Your task to perform on an android device: My friend's wedding is taking place in the coming days. Use the Amazon app to do a formal shoe search.
Image 0: 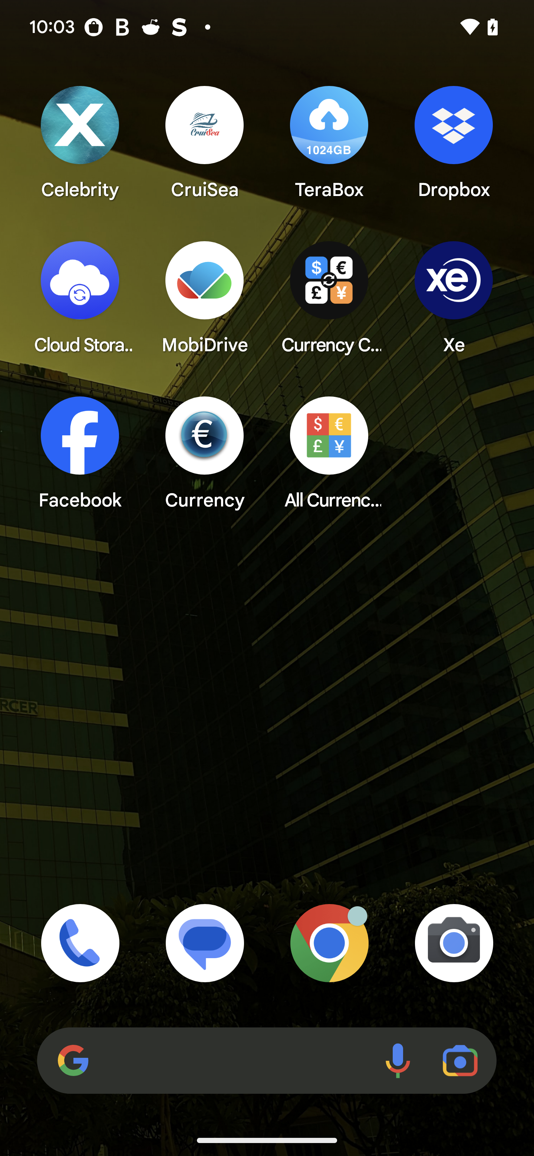
open Amazon app
Step 0: open app "Amazon"
Image 1: 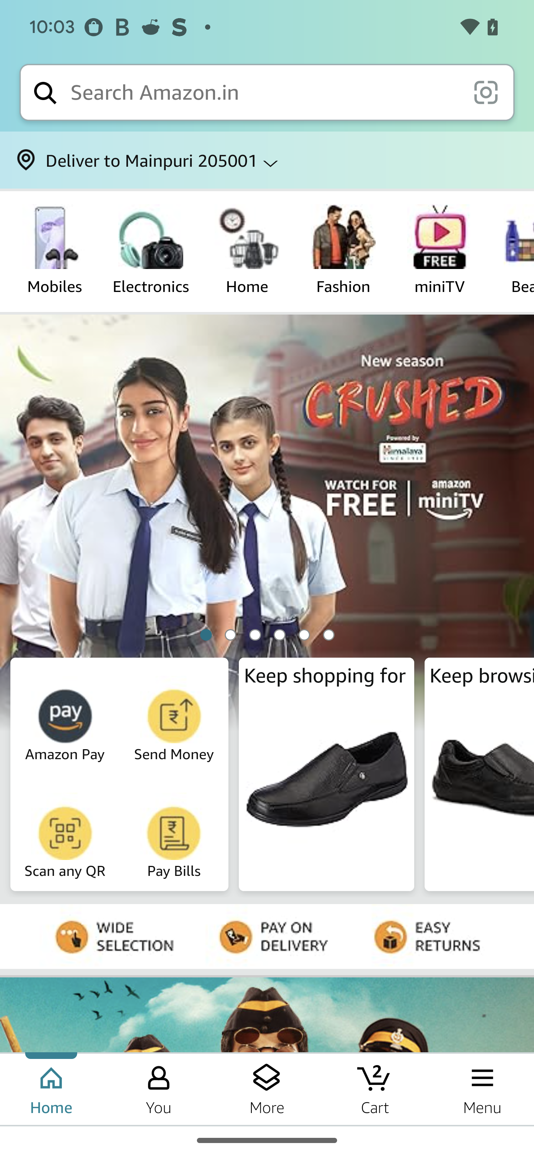
Click on the search bar 
Step 1: click (264, 92)
Image 2: 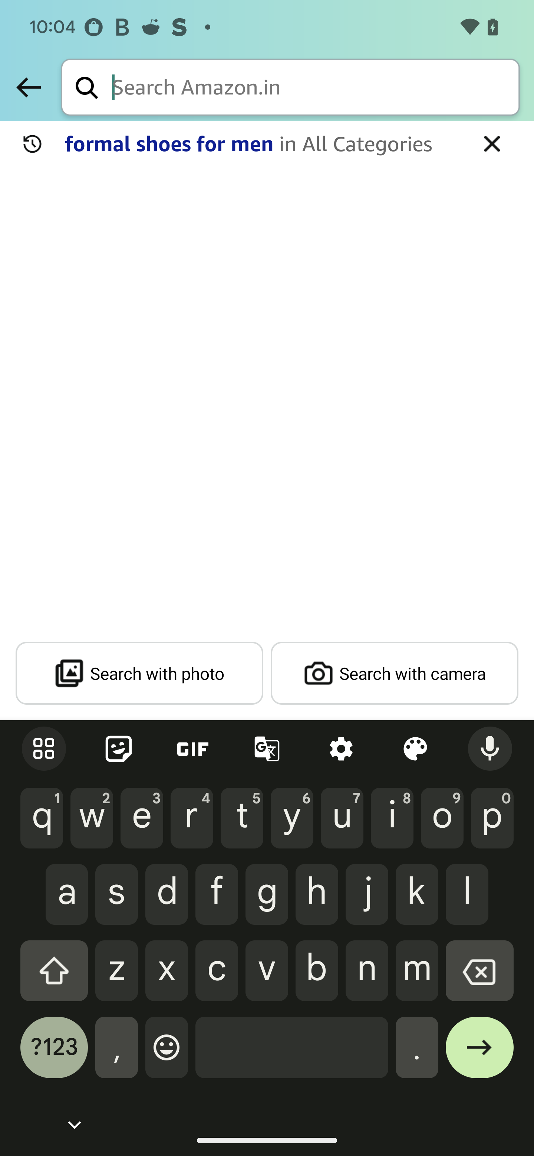
Type Formal shoes for men in the search bar
Step 2: type "Formal shoes for men"
Image 3: 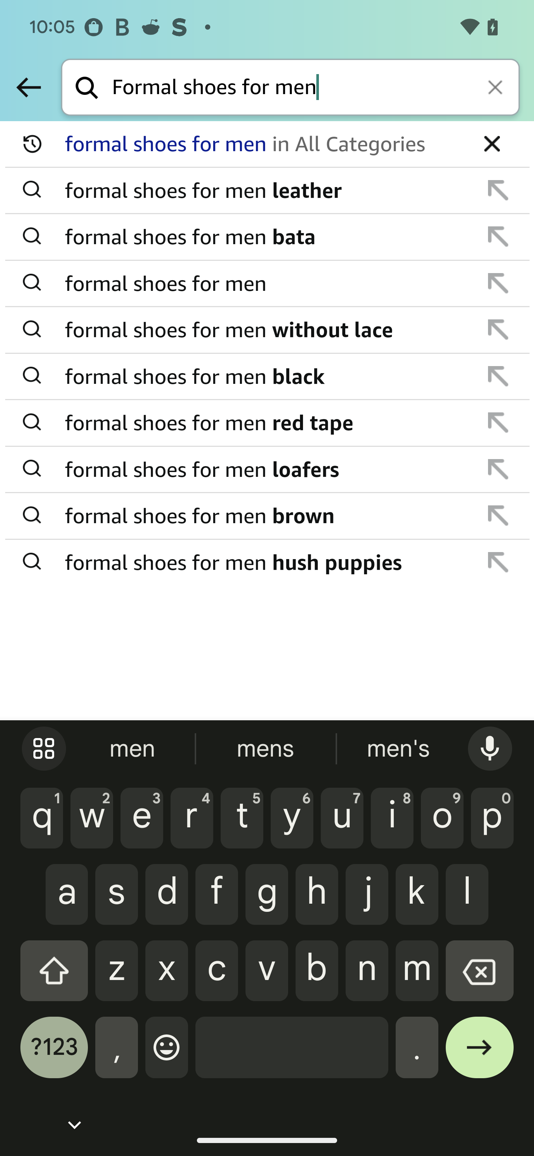
Click on the suggestions
Step 3: click (269, 284)
Image 4: 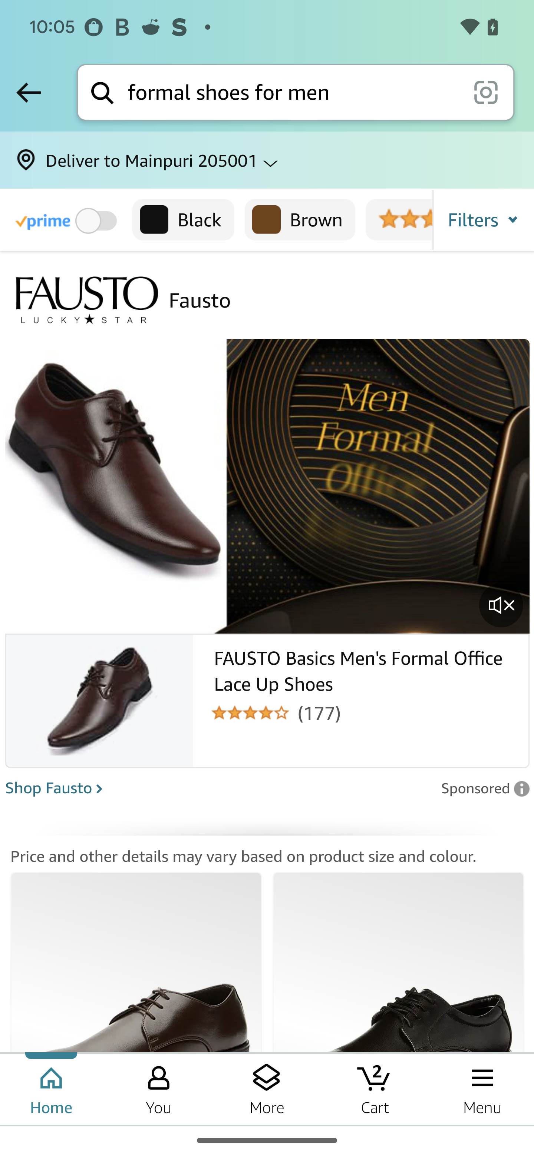
Swipe up on the screen
Step 4: scroll down